Your task to perform on an android device: View all the upcoming events for me on the Reminder app.
Image 0: 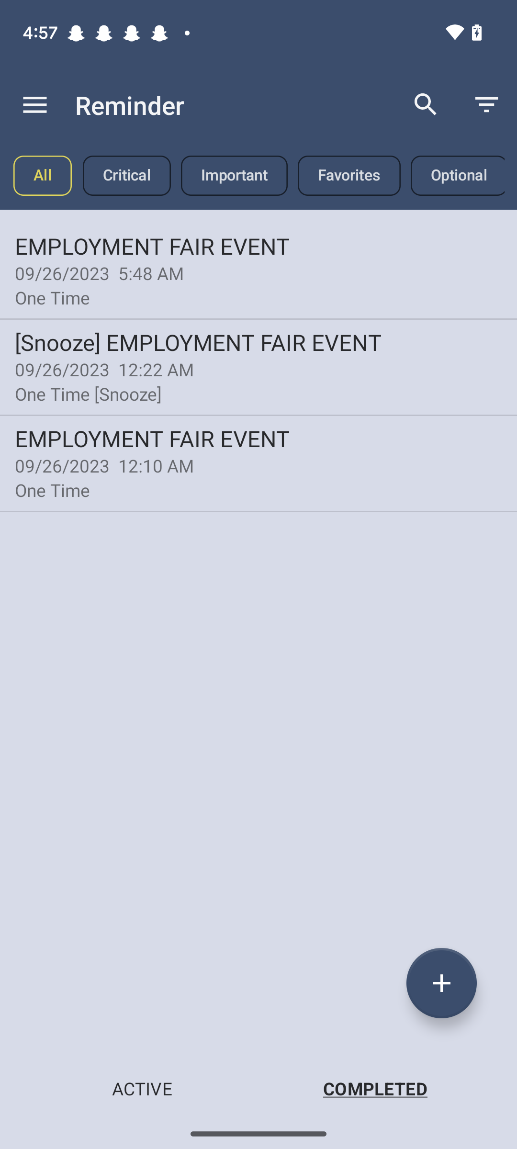
click on the tab Active at the bottom left corner of the screen.
Step 0: click (142, 1088)